Your task to perform on an android device: Open the Spck Editor app, Open the new file and enter code <!DOCTYPE html> <html> <body>  <h1>Heading 1</h1> <h2>Heading 2</h2> <h3>Heading 3</h3> <h4>Heading 4</h4> <h5>Heading 5</h5> <h6>Heading 6</h6>  </body> </html> and Name the file Headline.txt
Image 0: 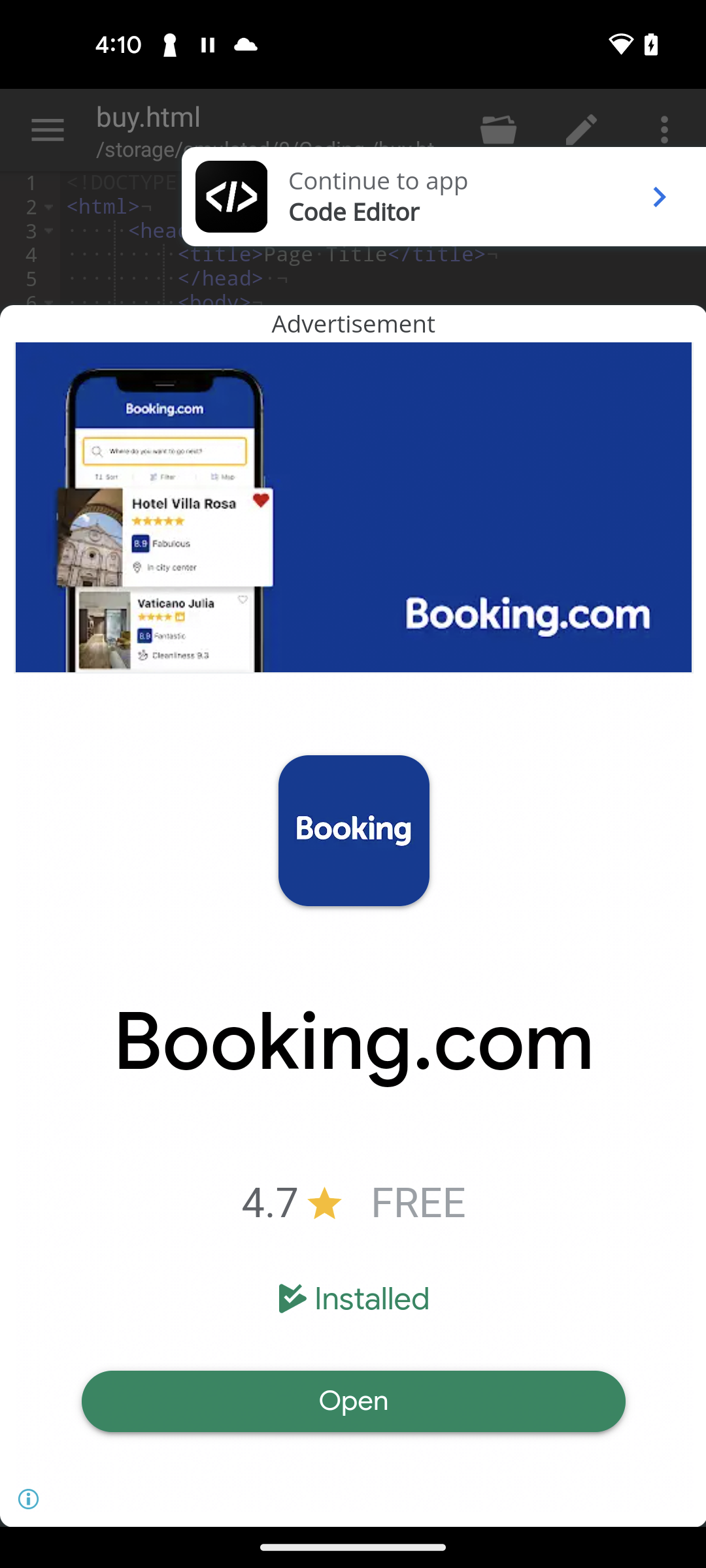
Open Spck Editor app
Step 0: open app "Spck Editor"
Image 1: 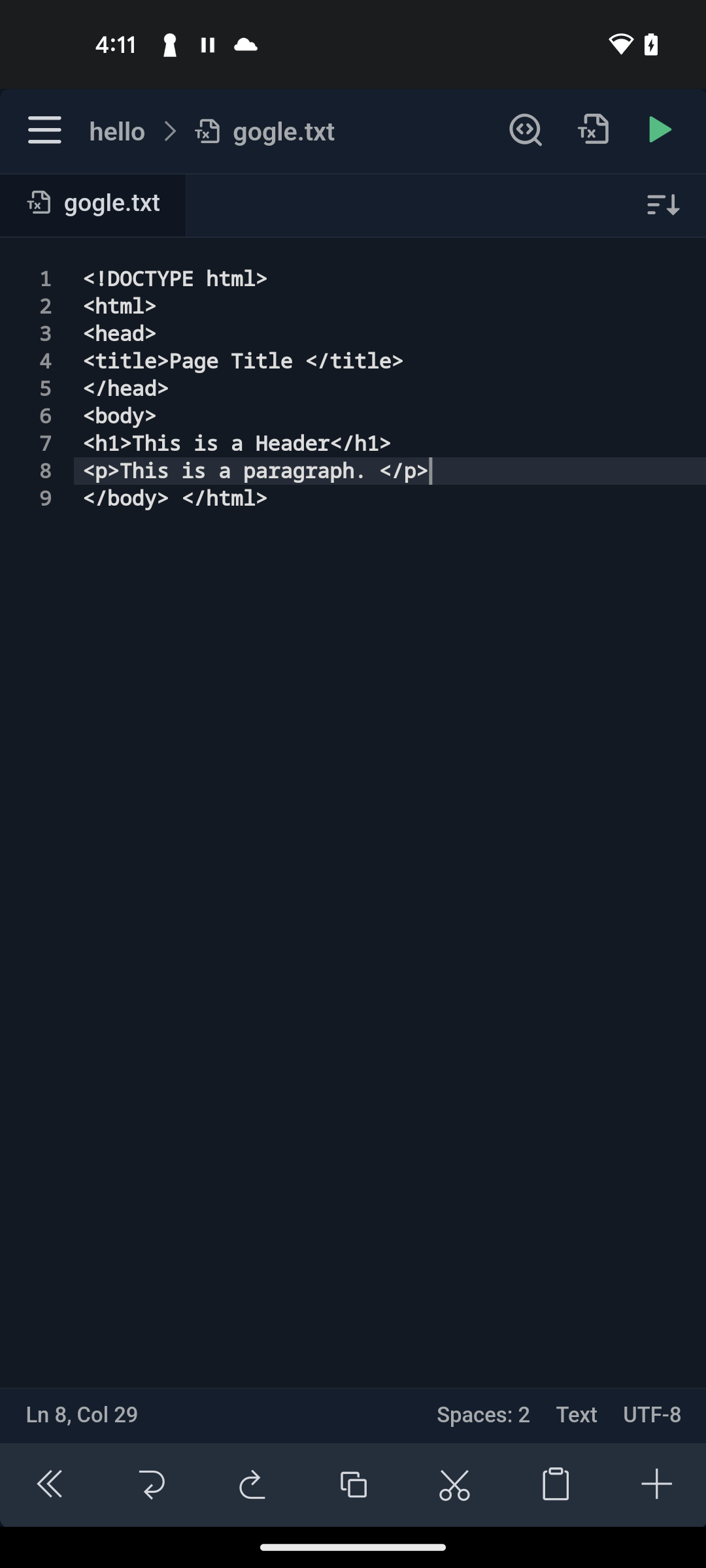
Click on the menu icon at the top left corner of the screen
Step 1: click (354, 808)
Image 2: 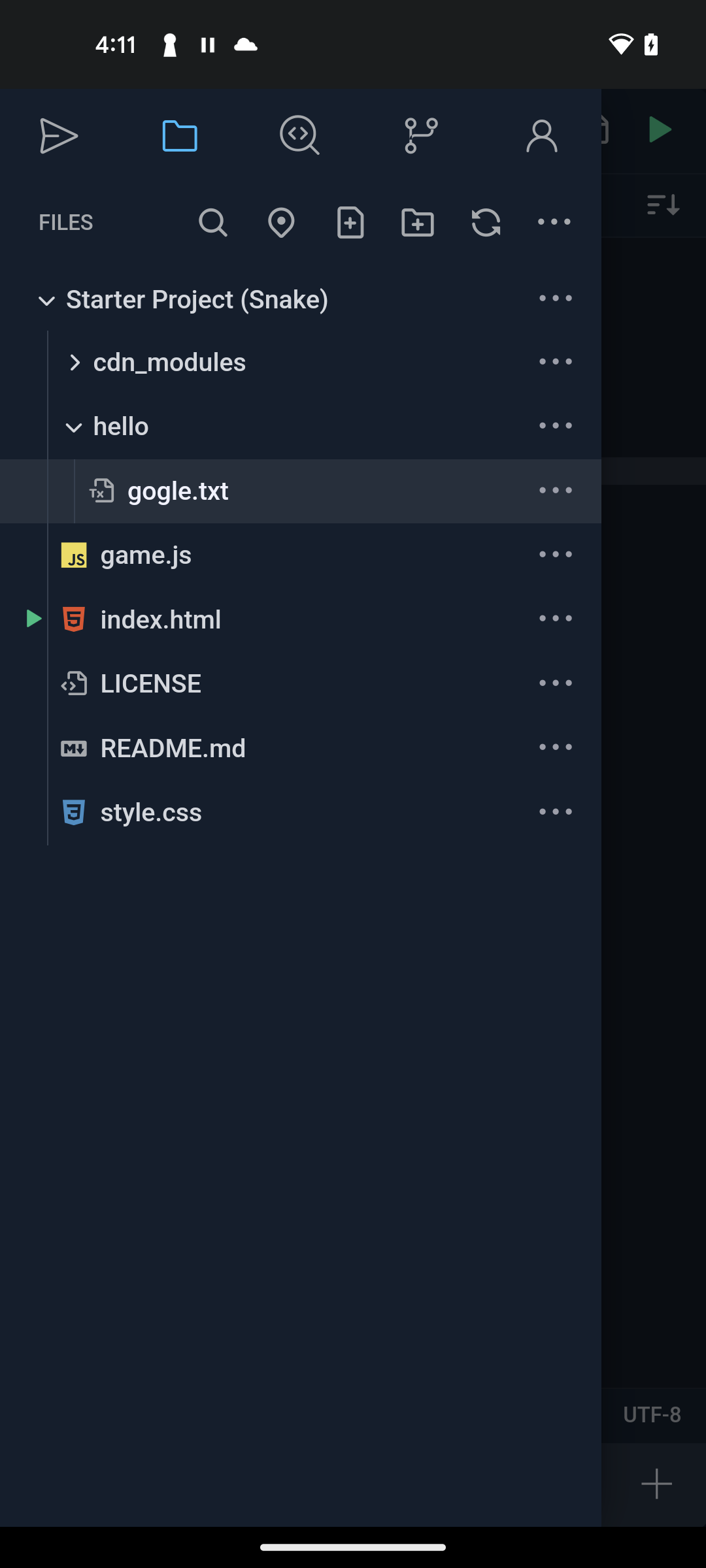
Click on the plus file icon to add a new file
Step 2: click (354, 808)
Image 3: 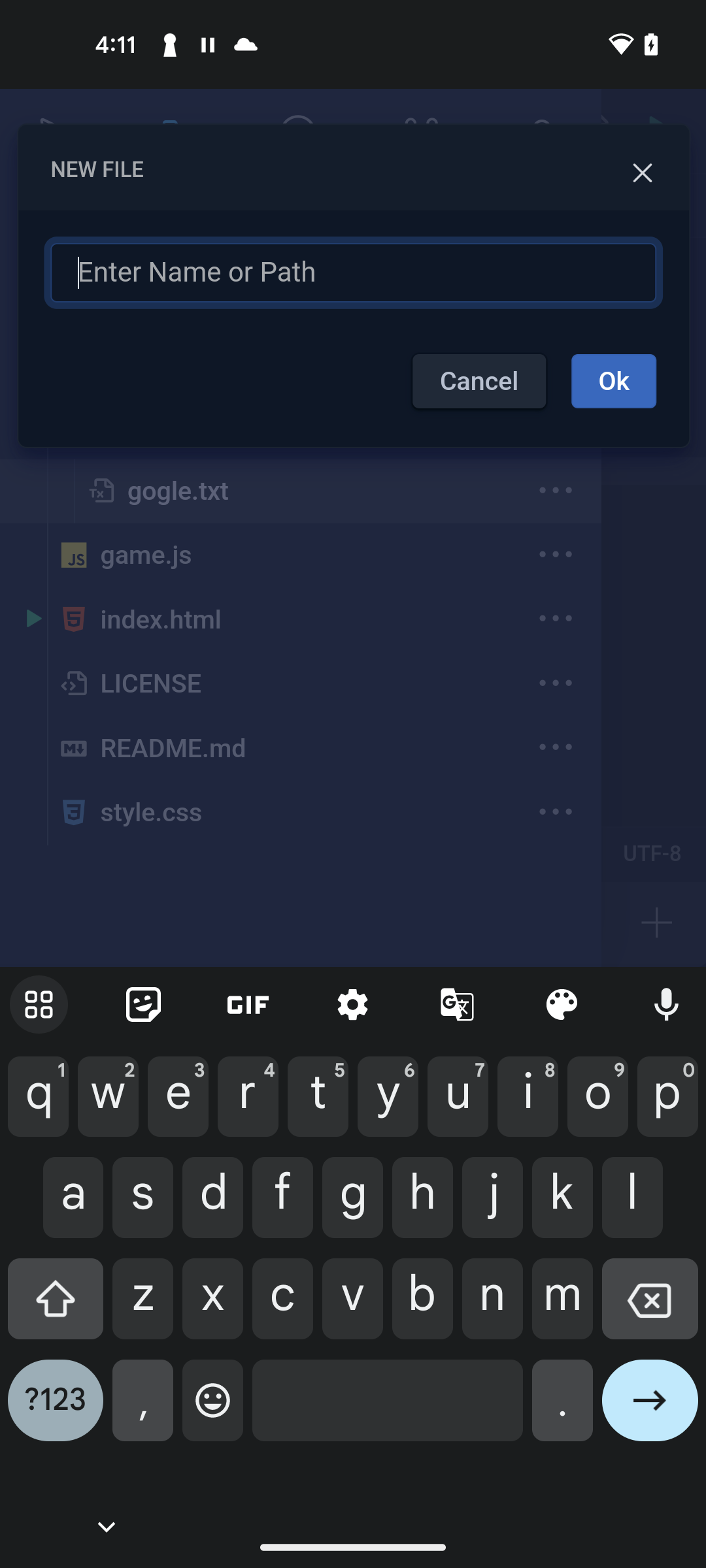
Input a name Headline.txt
Step 3: type "Headline.txt"
Image 4: 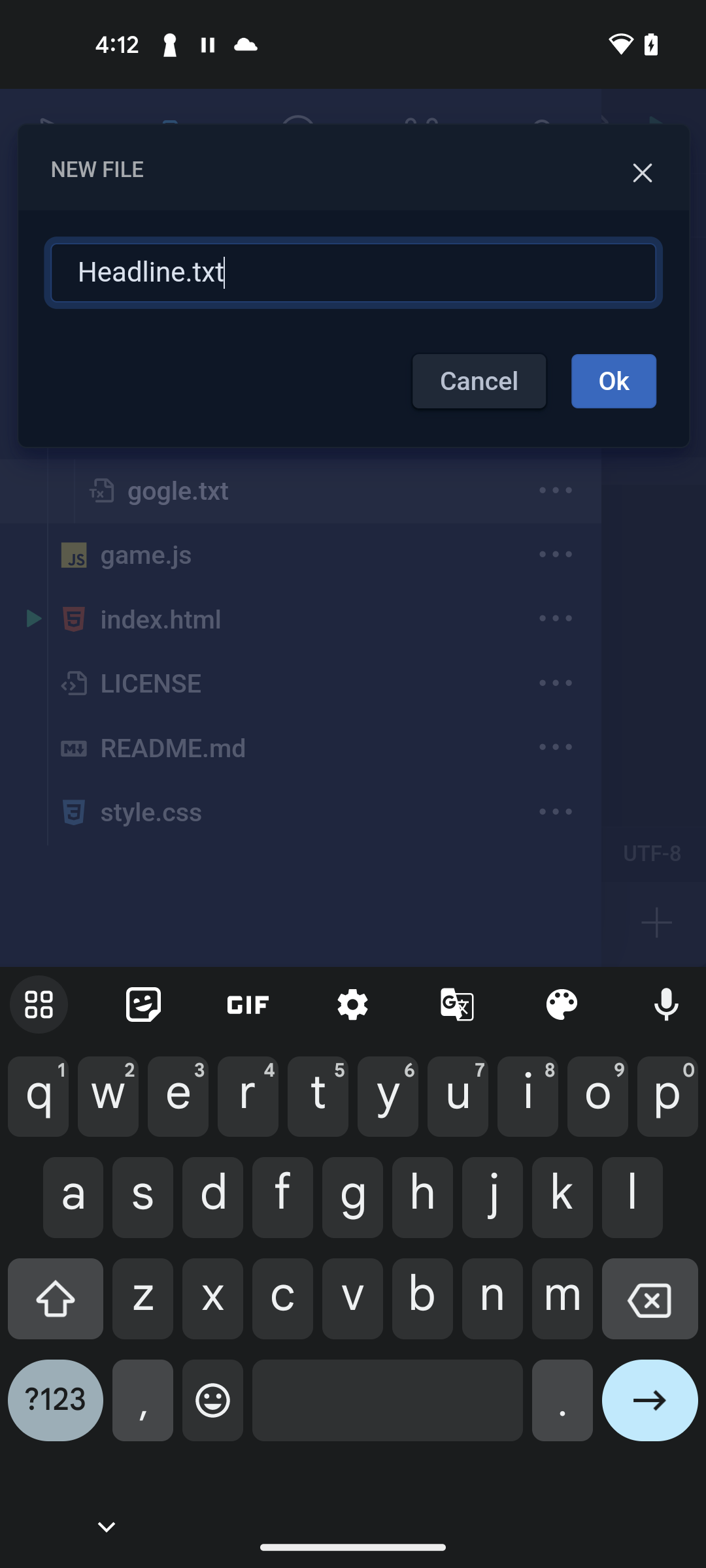
Click on the Ok button
Step 4: click (613, 380)
Image 5: 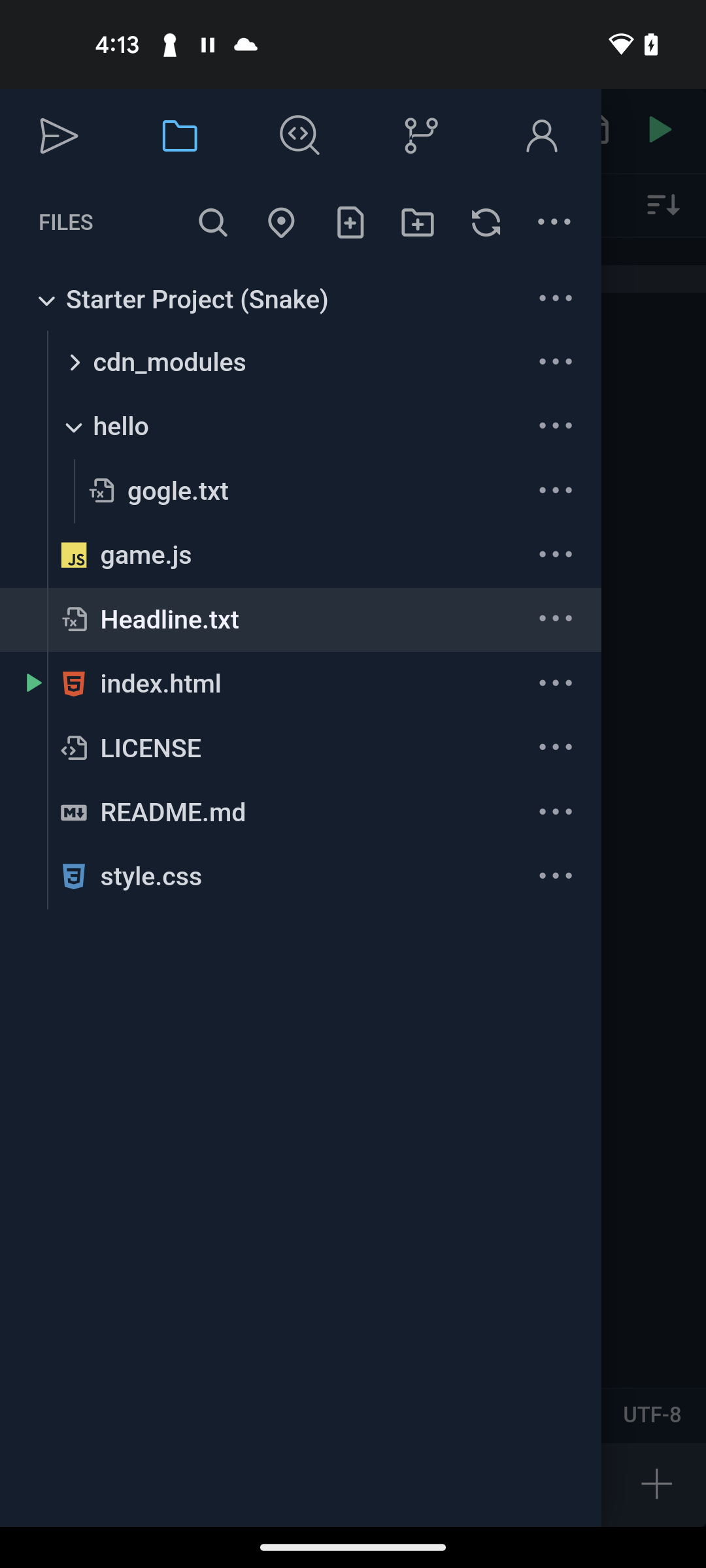
Click on the right corner of the screen
Step 5: click (539, 603)
Image 6: 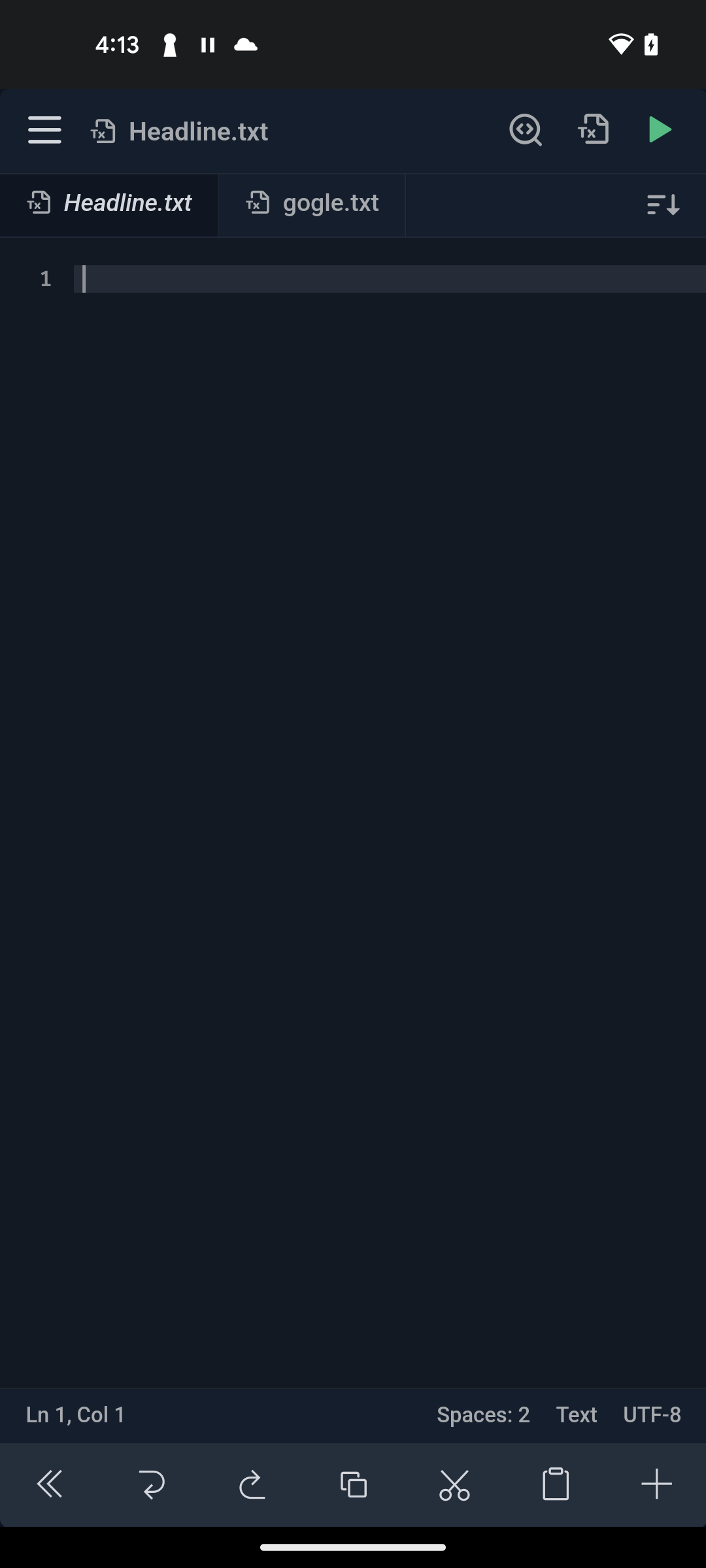
Click on the code editor box
Step 6: click (144, 271)
Image 7: 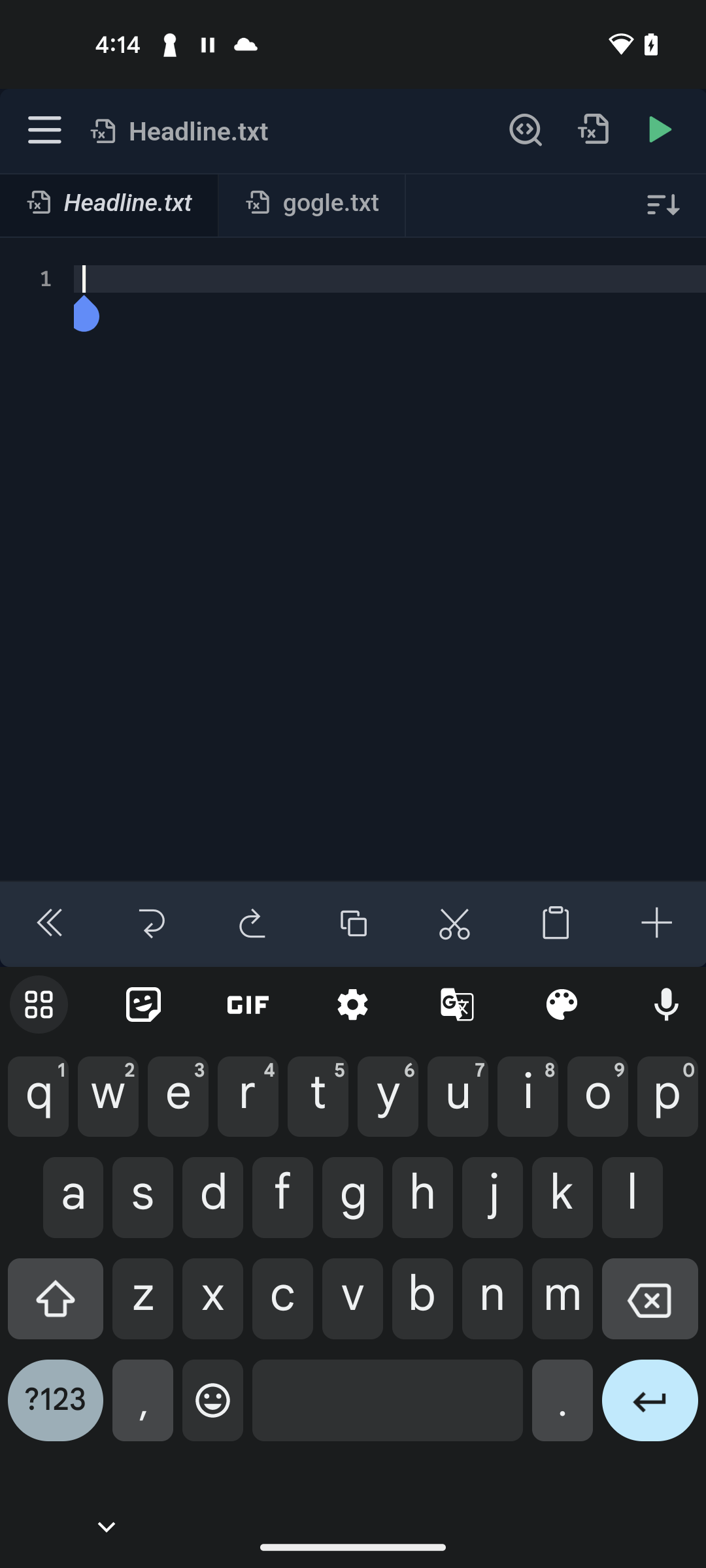
type <!DOCTYPE html> <html> <body>  <h1>Heading 1</h1> <h2>Heading 2</h2> <h3>Heading 3</h3> <h4>Heading 4</h4> <h5>Heading 5</h5> <h6>Heading 6</h6>  </body> </html>
Step 7: type "<!DOCTYPE html> <html> <body>  <h1>Heading 1</h1> <h2>Heading 2</h2> <h3>Heading 3</h3> <h4>Heading 4</h4> <h5>Heading 5</h5> <h6>Heading 6</h6>  </body> </html>"